Your task to perform on an android device: I've finished my reading for the day and can pick up where I left off on the EverandEbooks app the following day, so I want to put a bookmark to the current page.
Image 0: 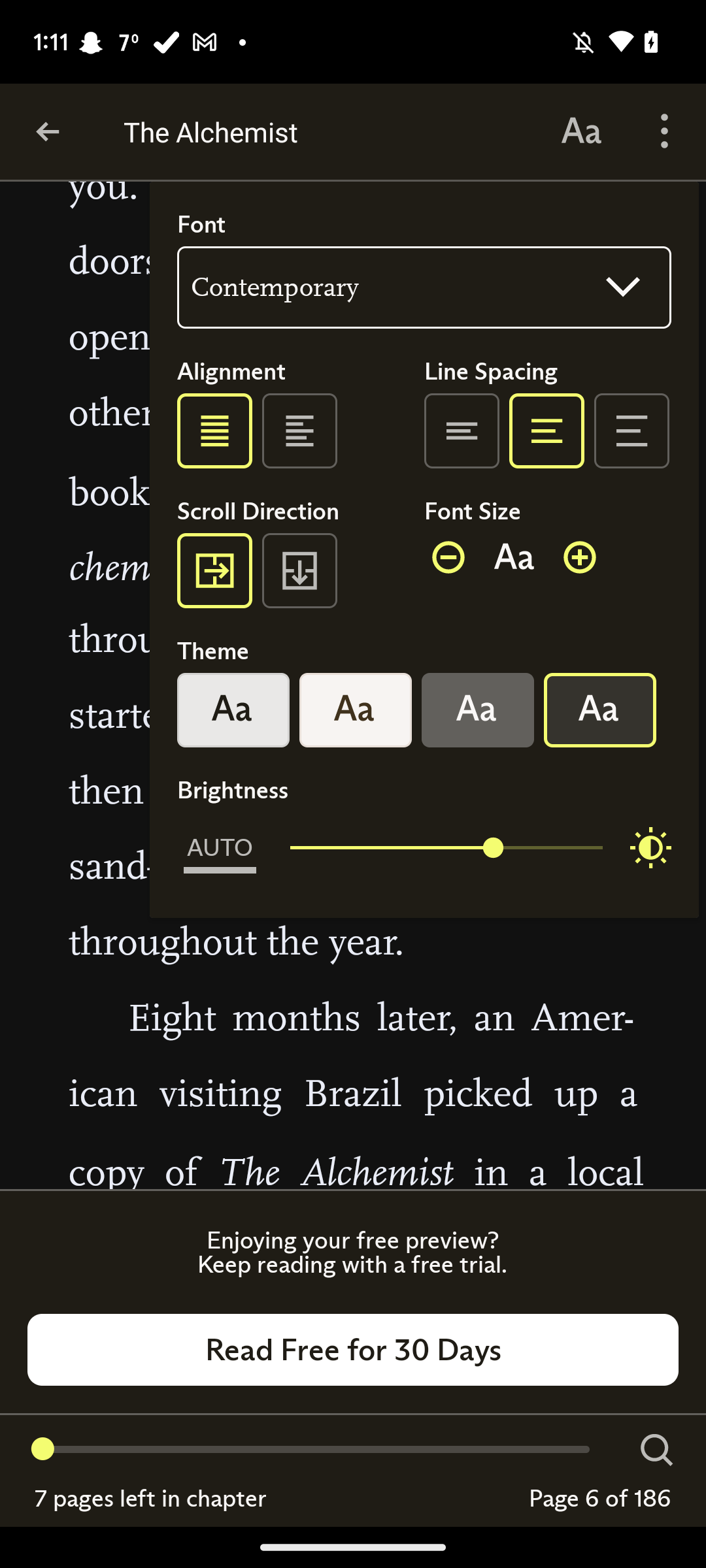
Click on screen
Step 0: click (386, 826)